Your task to perform on an android device: I have to attend a friend's birthday celebration, so I search for a red dress in the Zara app.
Image 0: 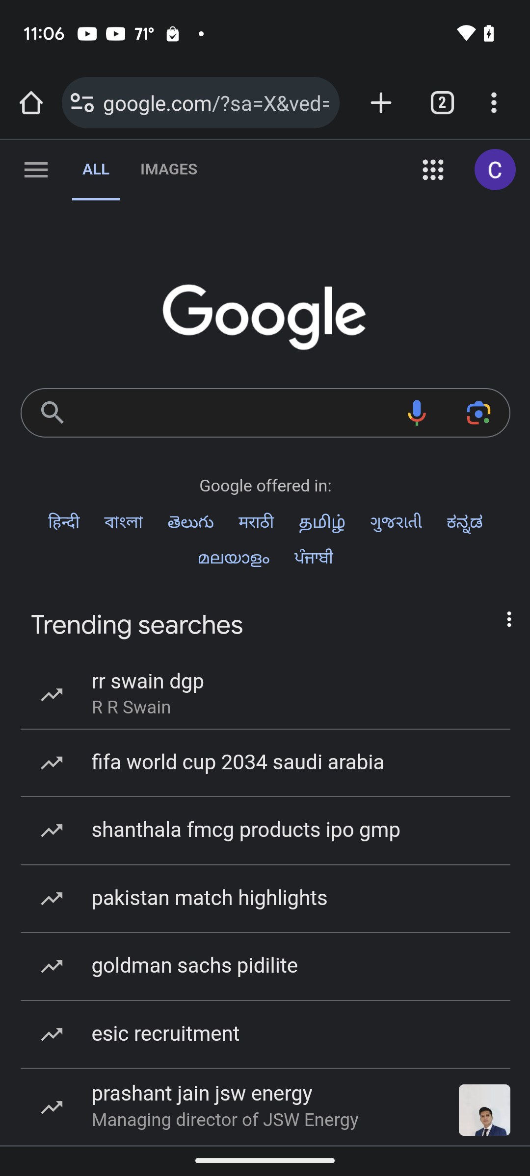
Open zara app
Step 0: open app "ZARA"
Image 1: 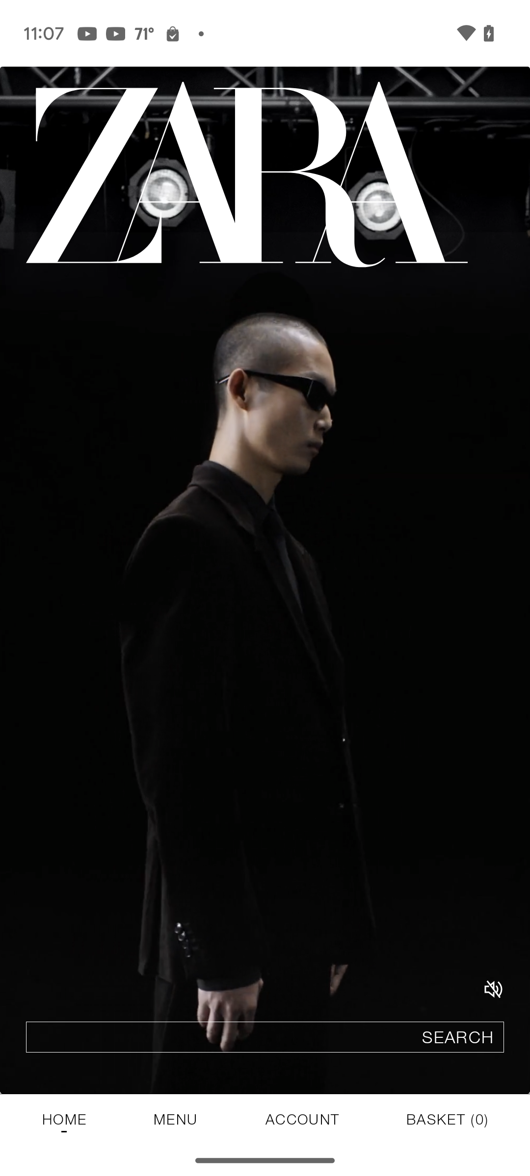
Click on the search bar
Step 1: click (265, 1037)
Image 2: 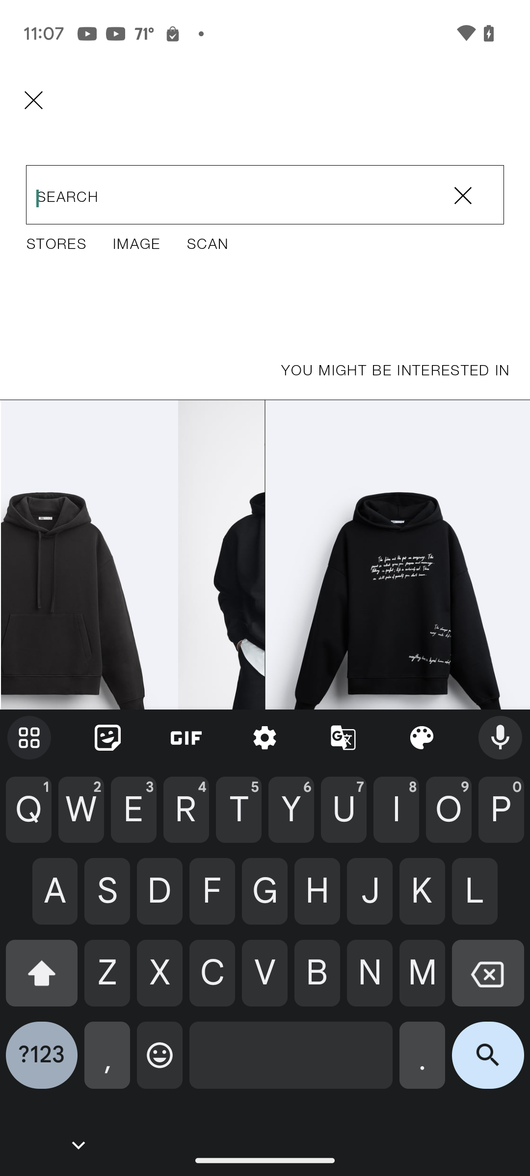
Enter red dress in the search textbox
Step 2: type "red dress"
Image 3: 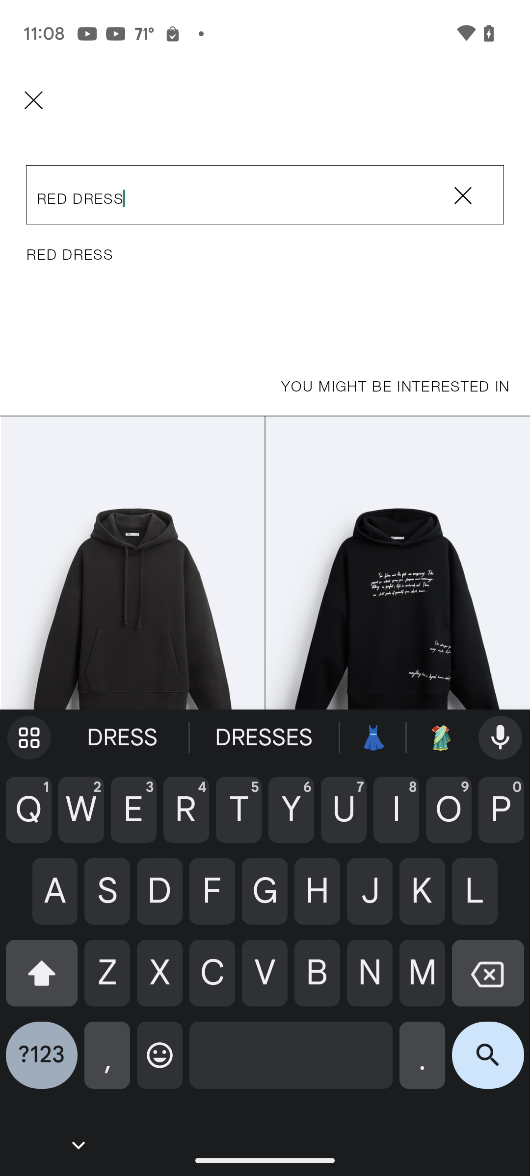
Click on the search icon in the keyboard
Step 3: click (488, 1063)